Your task to perform on an android device: I want to search for a recipe book PDF file using the Dropbox app.
Image 1: 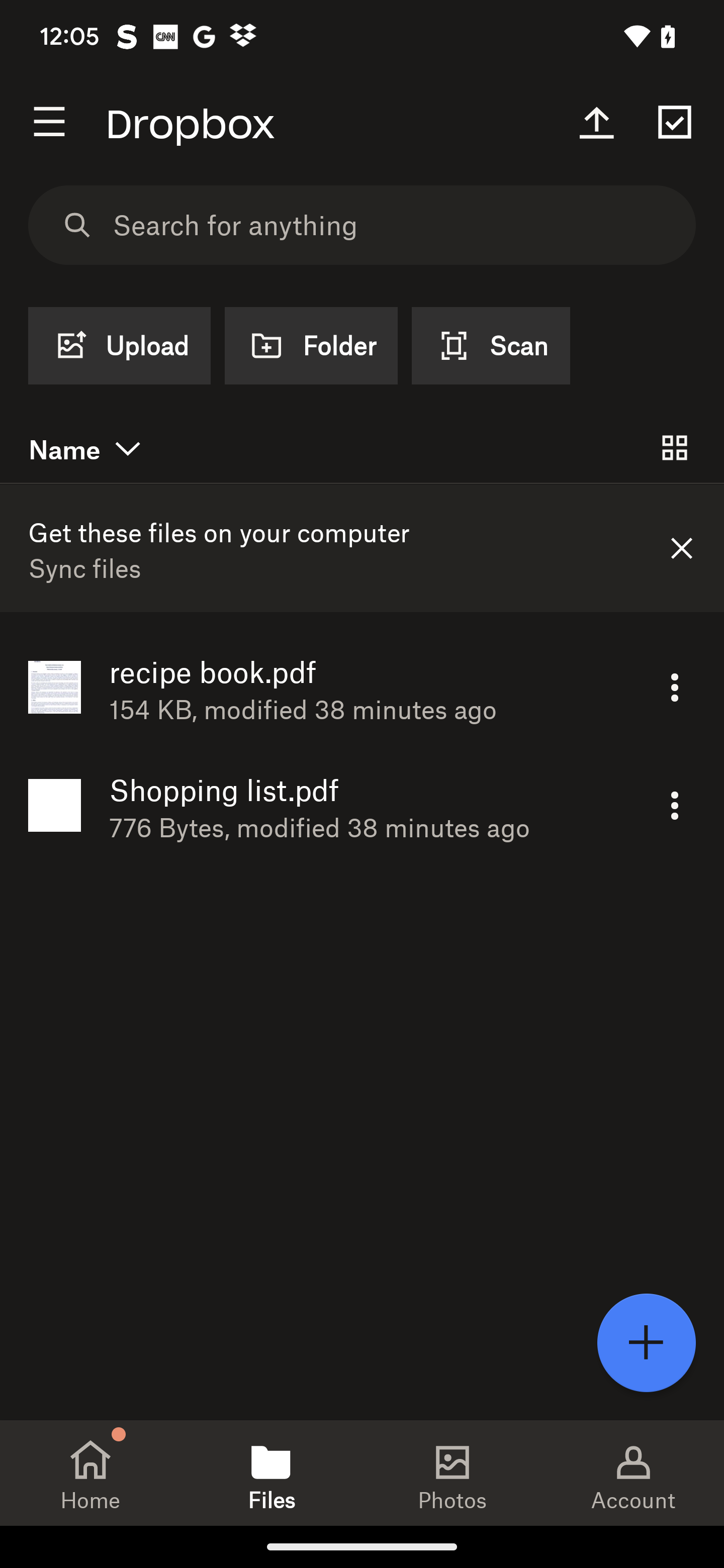
Click on the search bar
Step 1: click (397, 225)
Image 2: 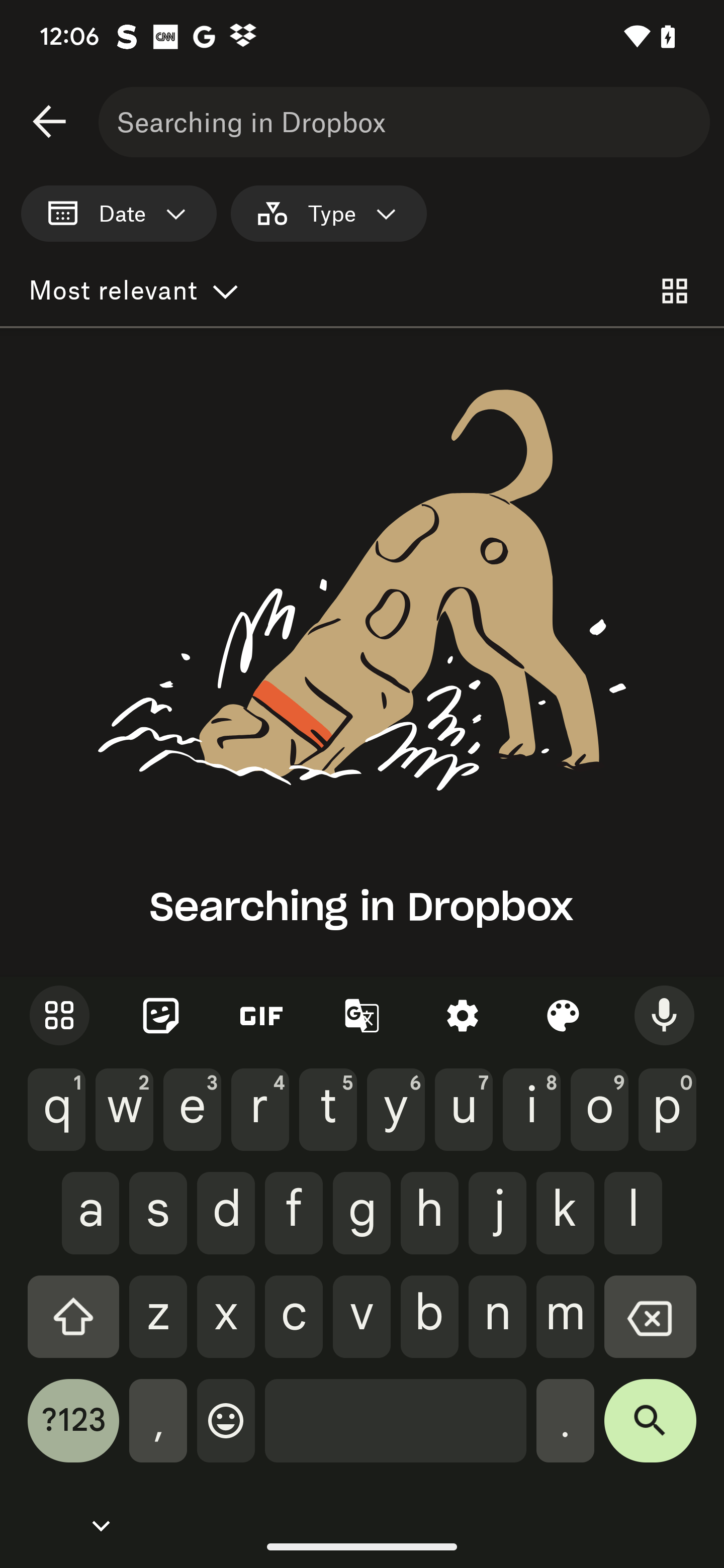
Type Recipe book in the search bar
Step 2: type "Recipe book"